Your task to perform on an android device: Open Alibaba.com app, Find Modern outdoor leisure tables and chairs Courtyard Bar hotel Balcony Restaurant Bar High Chair Furniture
Image 0: 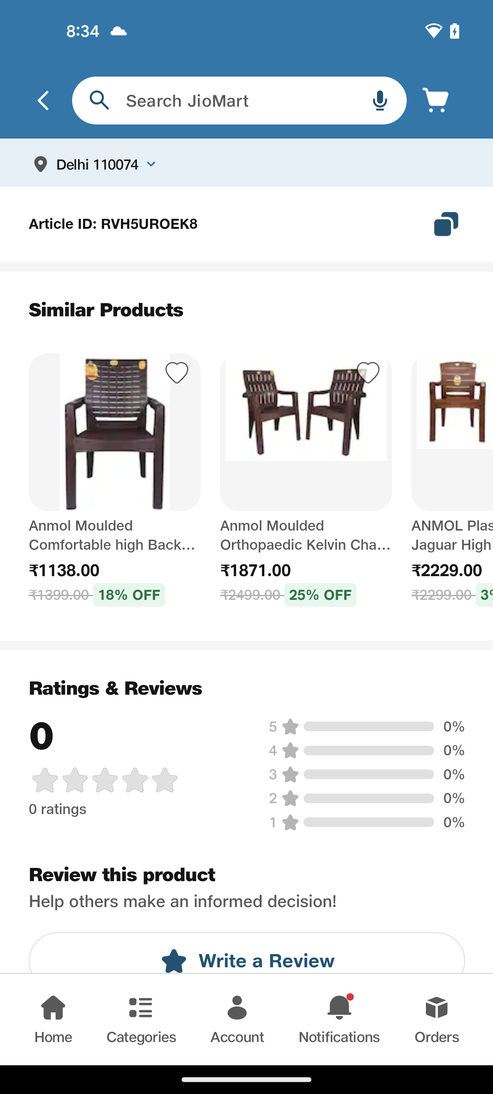
Open Alibaba.com app
Step 0: open app "Alibaba.com"
Image 1: 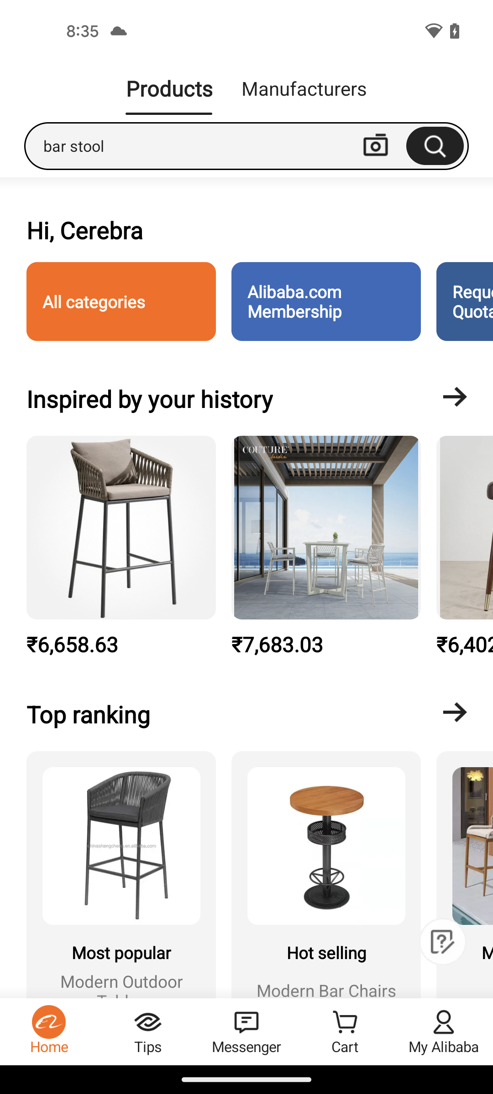
Click on the search bar
Step 1: click (184, 145)
Image 2: 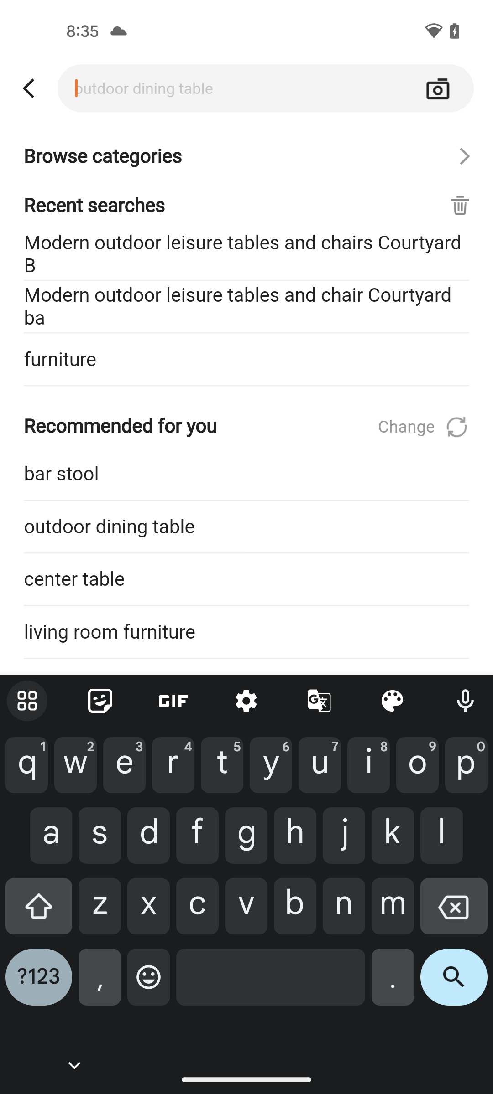
Search for  Modern outdoor leisure tables and chairs Courtyard Bar hotel Balcony Restaurant Bar High Chair Furniture
Step 2: type " Modern outdoor leisure tables and chairs Courtyard Bar hotel Balcony Restaurant Bar High Chair Furniture"
Image 3: 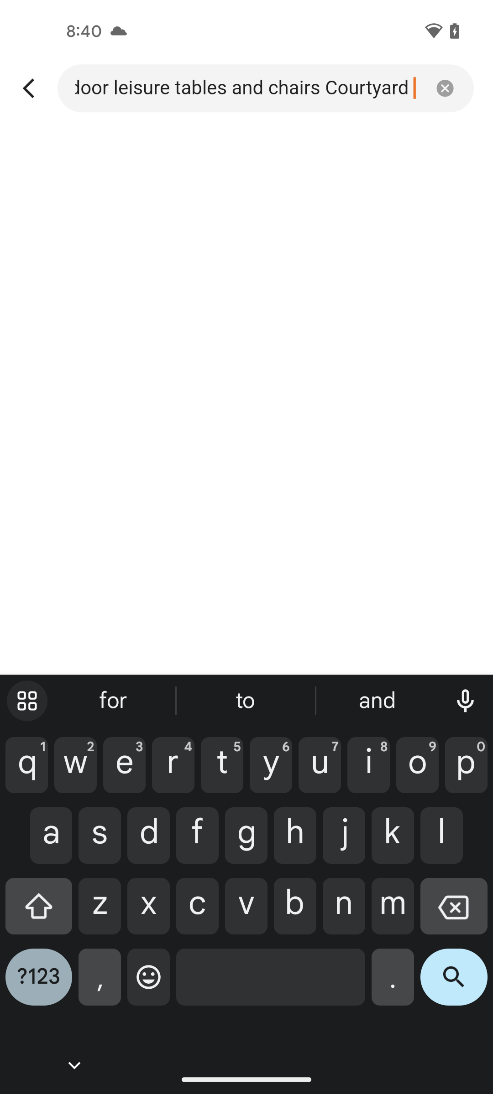
Click on the search icon at the bottom right of the screen
Step 3: click (454, 984)
Image 4: 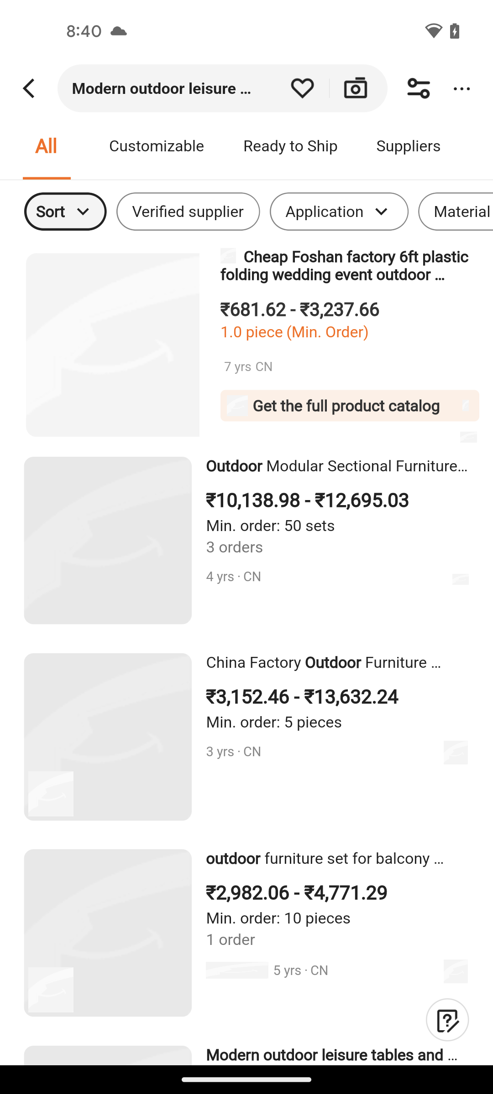
Scroll down to view more result
Step 4: scroll down